Your task to perform on an android device: I want to check the specifics of the flight, including the airlines, the departure and arrival times, and the availability of seats.
Image 0: 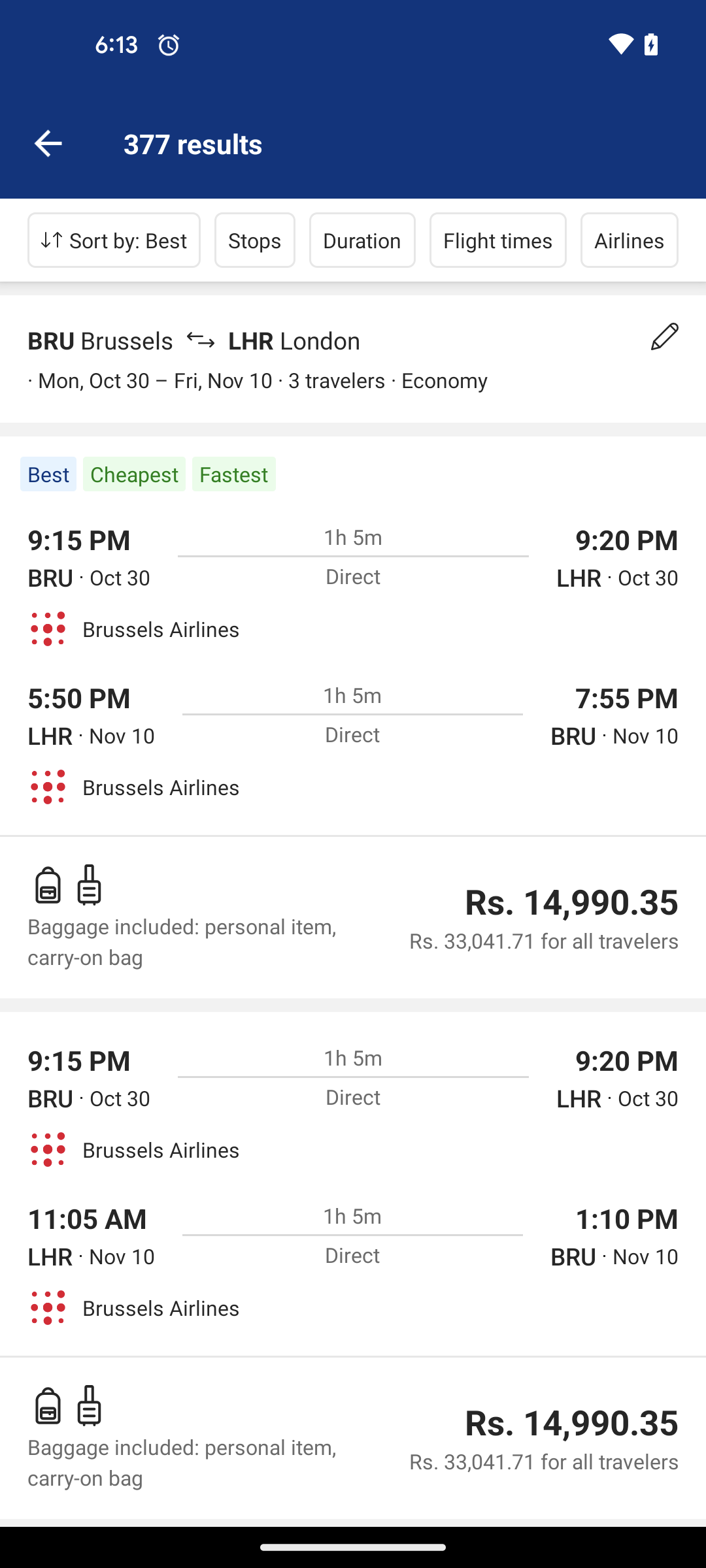
Tap on the first flight 
Step 0: click (352, 576)
Image 1: 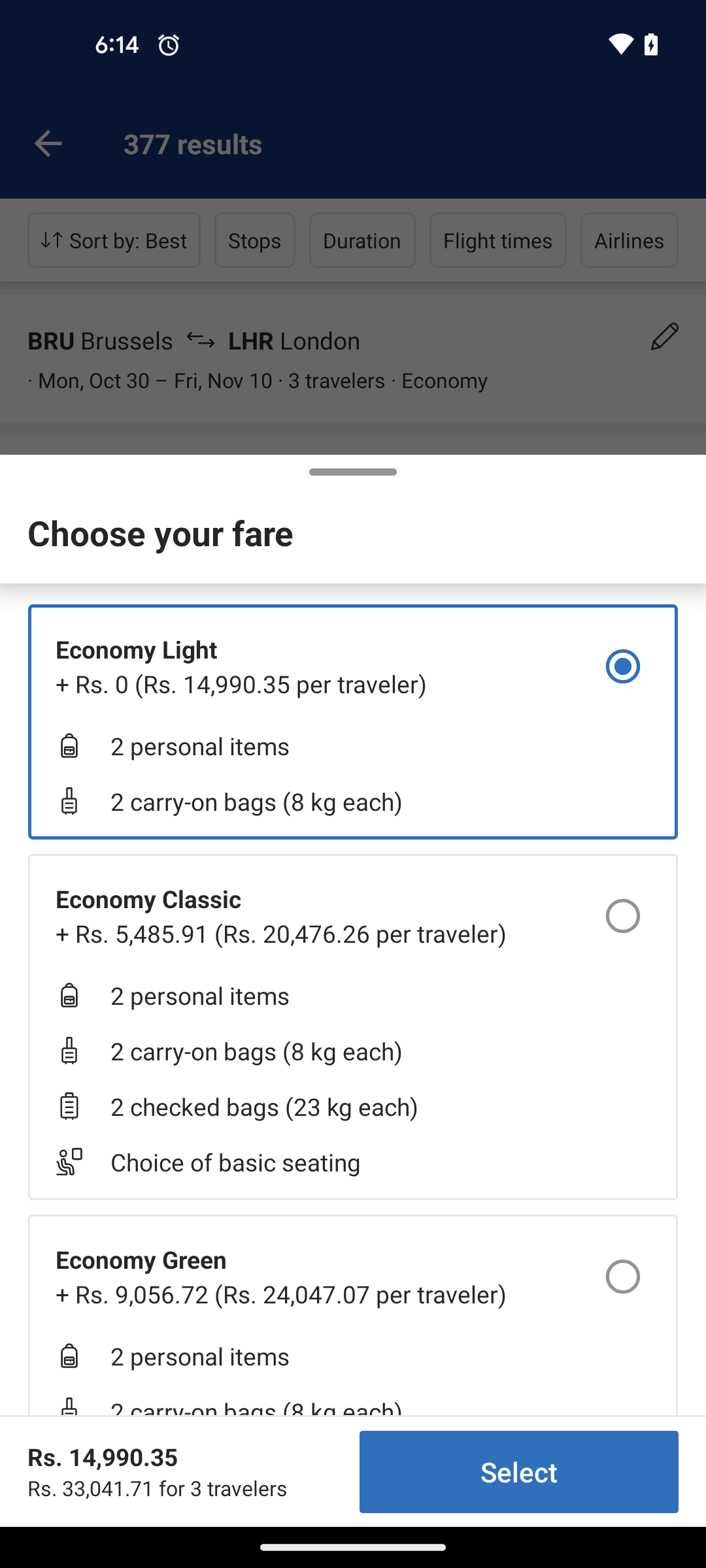
Swipe up to view the more 
Step 1: scroll down
Image 2: 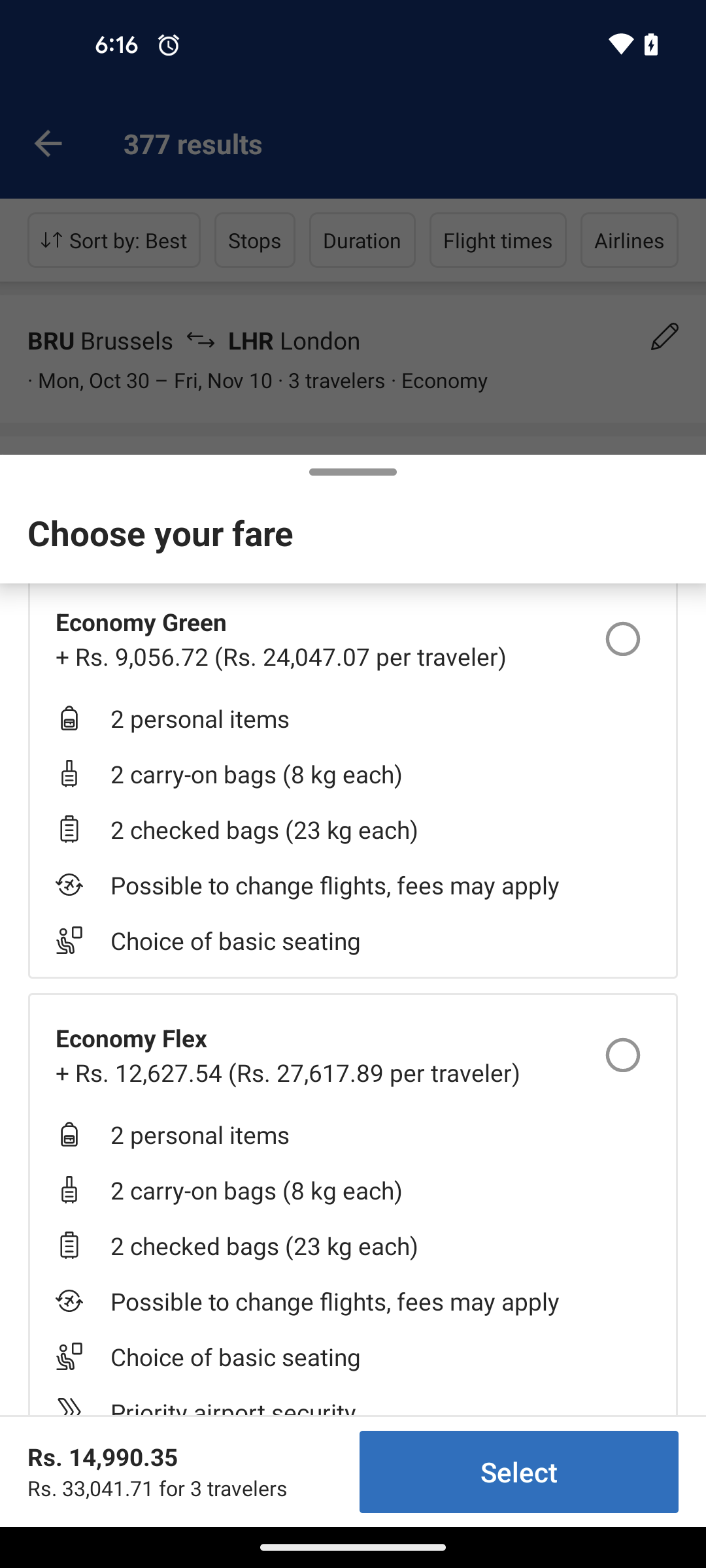
Swipe up to view the more 
Step 2: scroll down